Your task to perform on an android device: Go to the Decathlon app and open the  KALENJI mens Running shoes Run 100-grey then view its information and details 
Image 0: 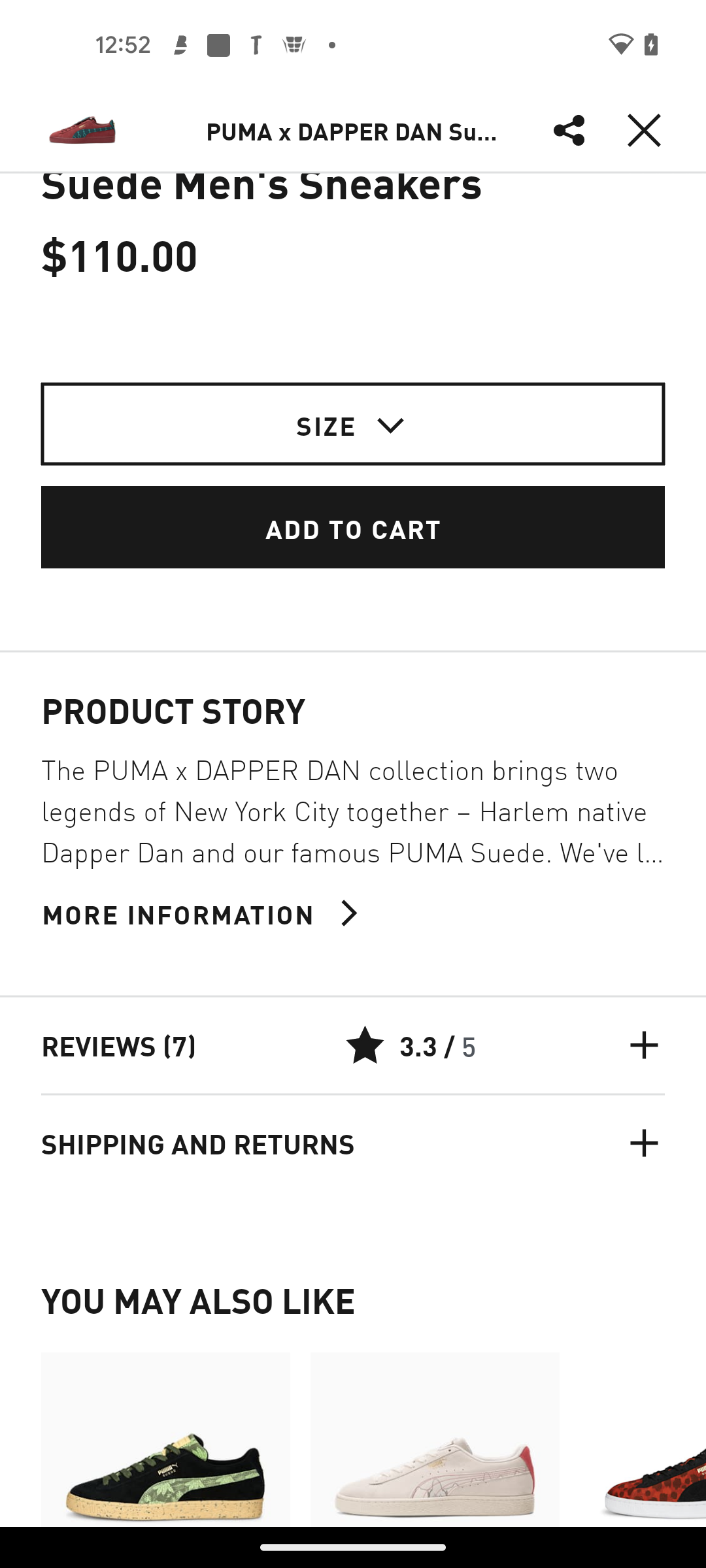
open Decathlon app
Step 0: open app "Decathlon"
Image 1: 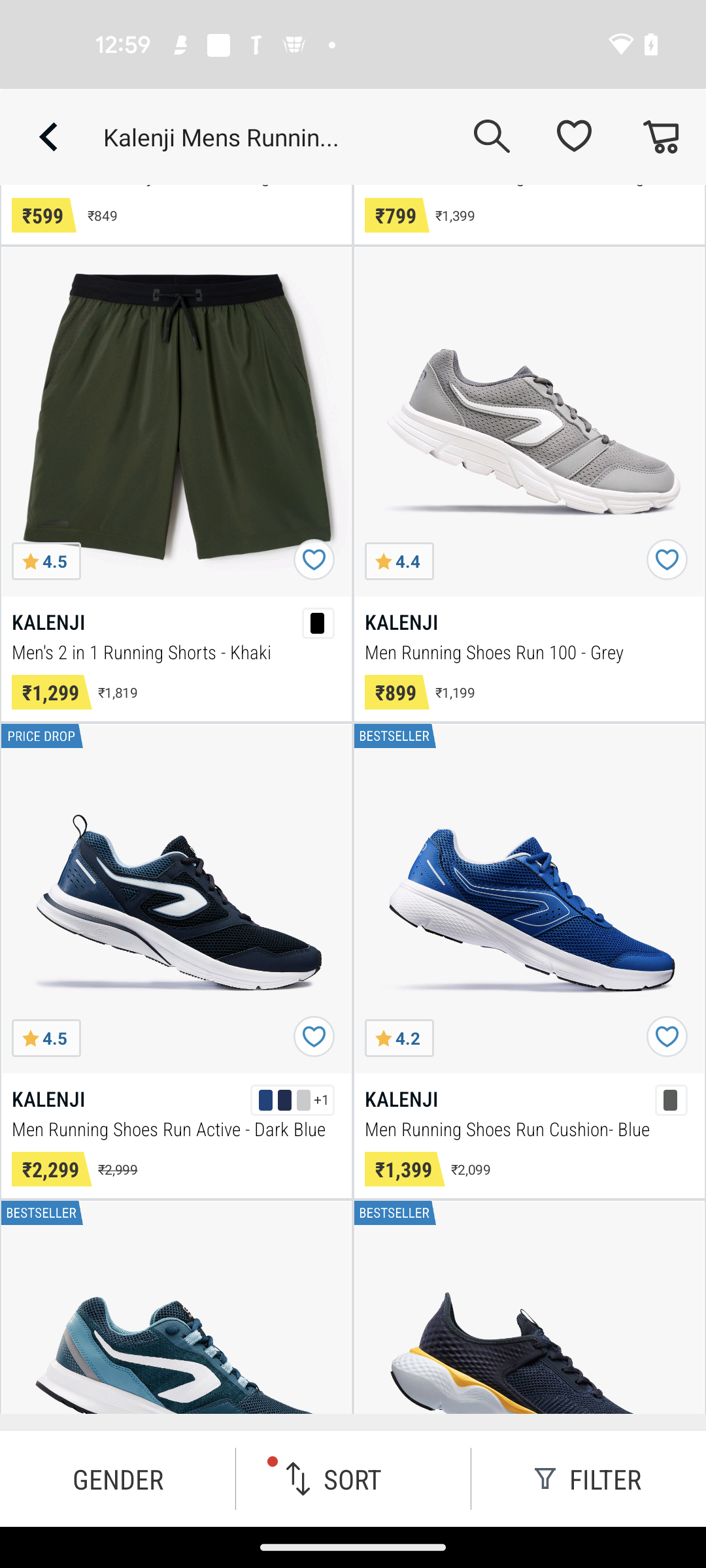
open the KALENJI mens Running shoes Run 100-grey
Step 1: click (529, 422)
Image 2: 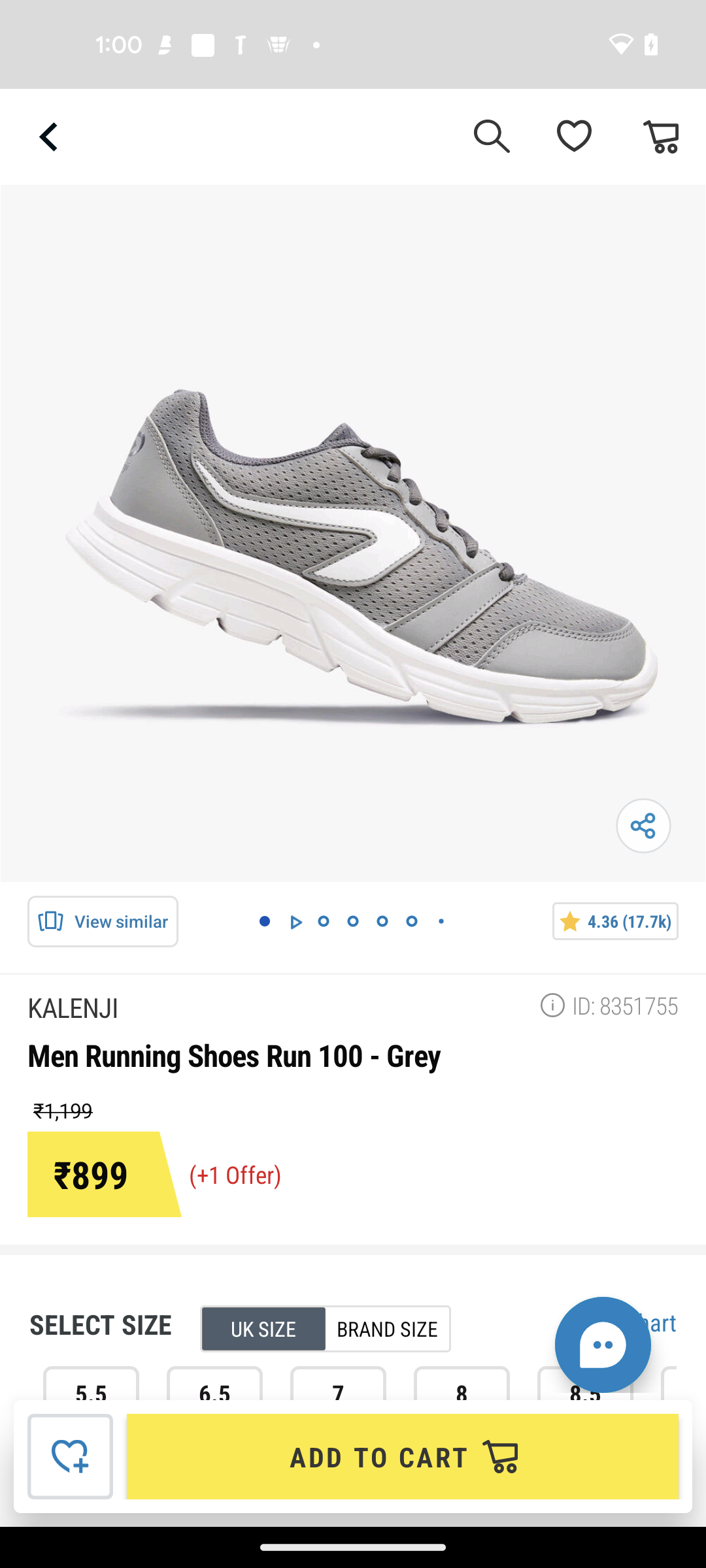
swipe up to view the information and details 
Step 2: scroll down
Image 3: 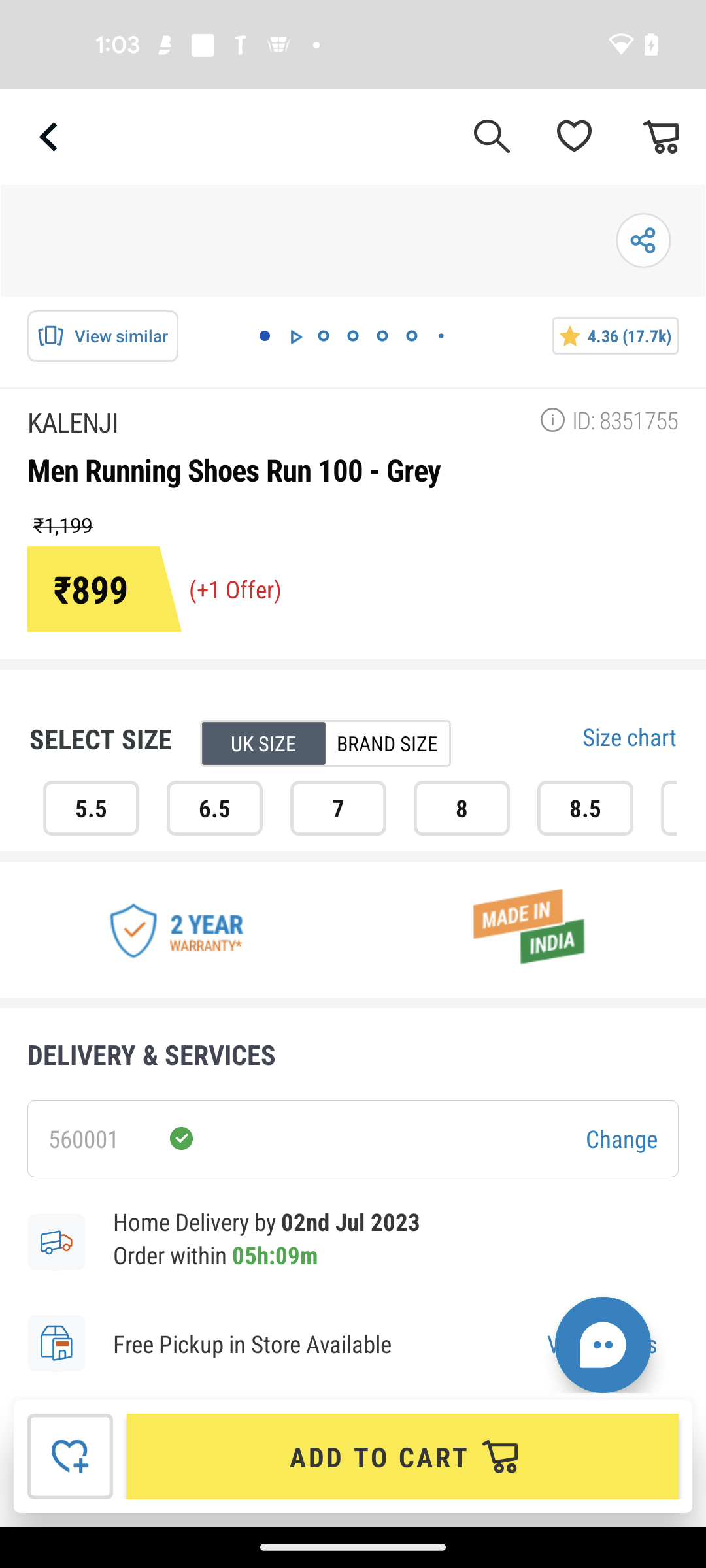
swipe up to view the information and details 
Step 3: scroll down